Your task to perform on an android device: I wish to use Gmail to refer my friend karin.iversen@example.com to this eatery.
Image 0: 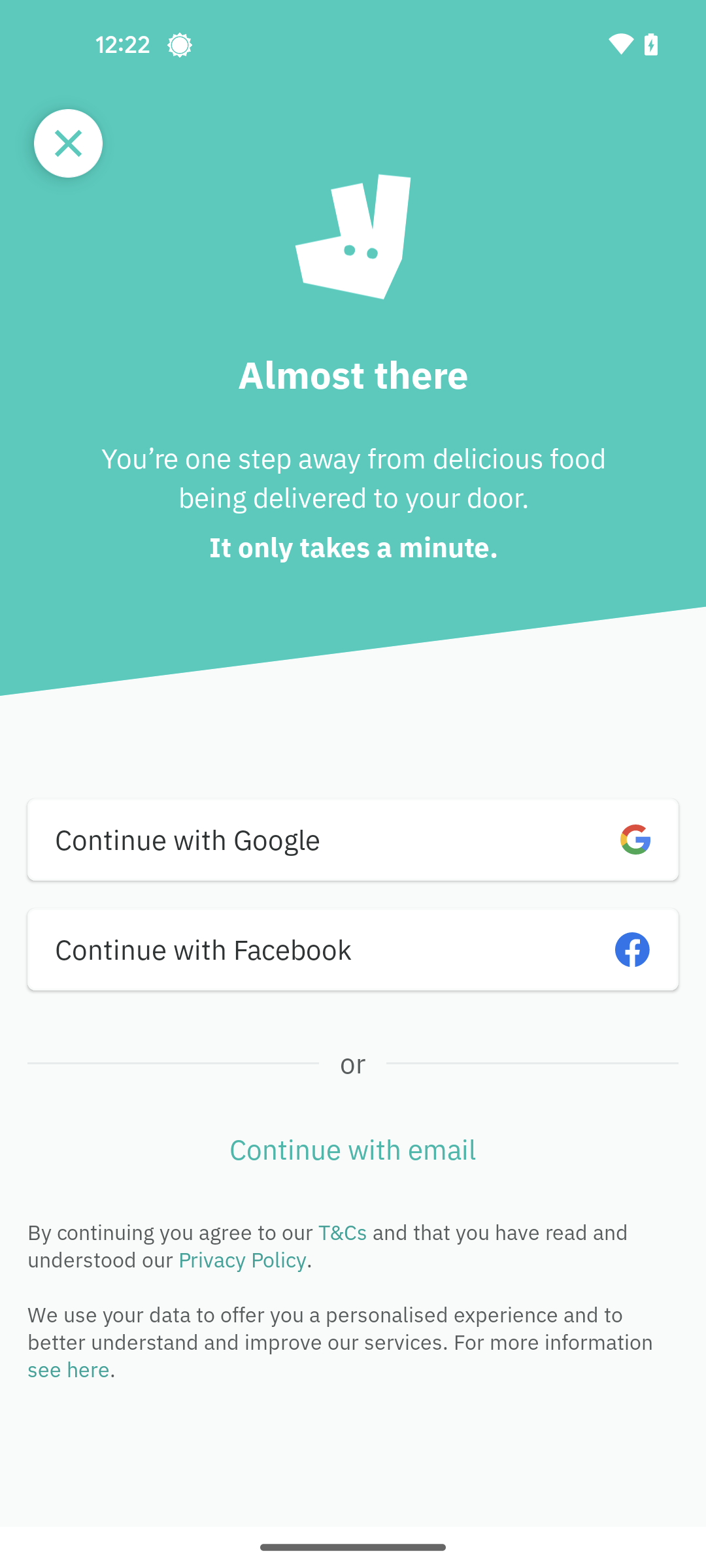
Go back to the previous page
Step 0: press back button
Image 1: 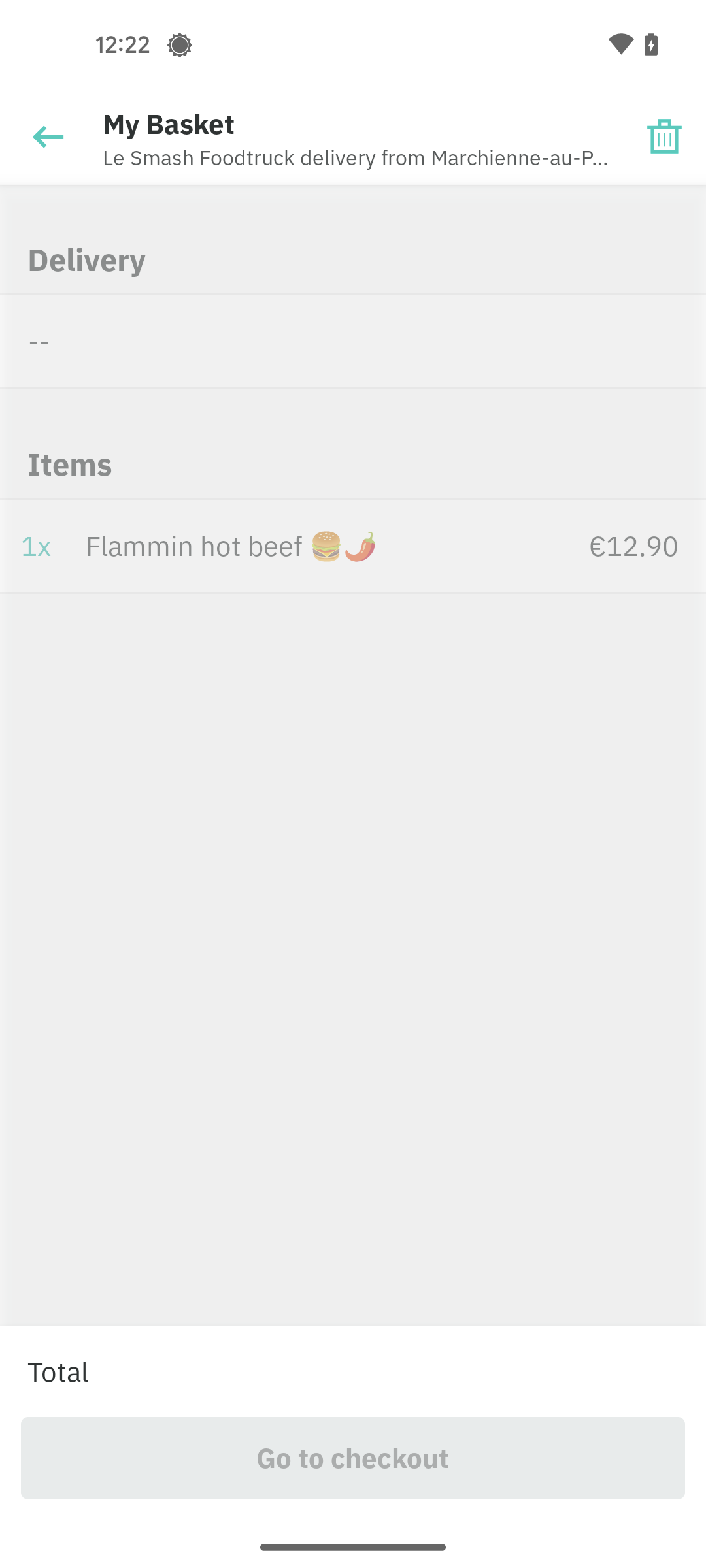
Go back to the previous page
Step 1: press back button
Image 2: 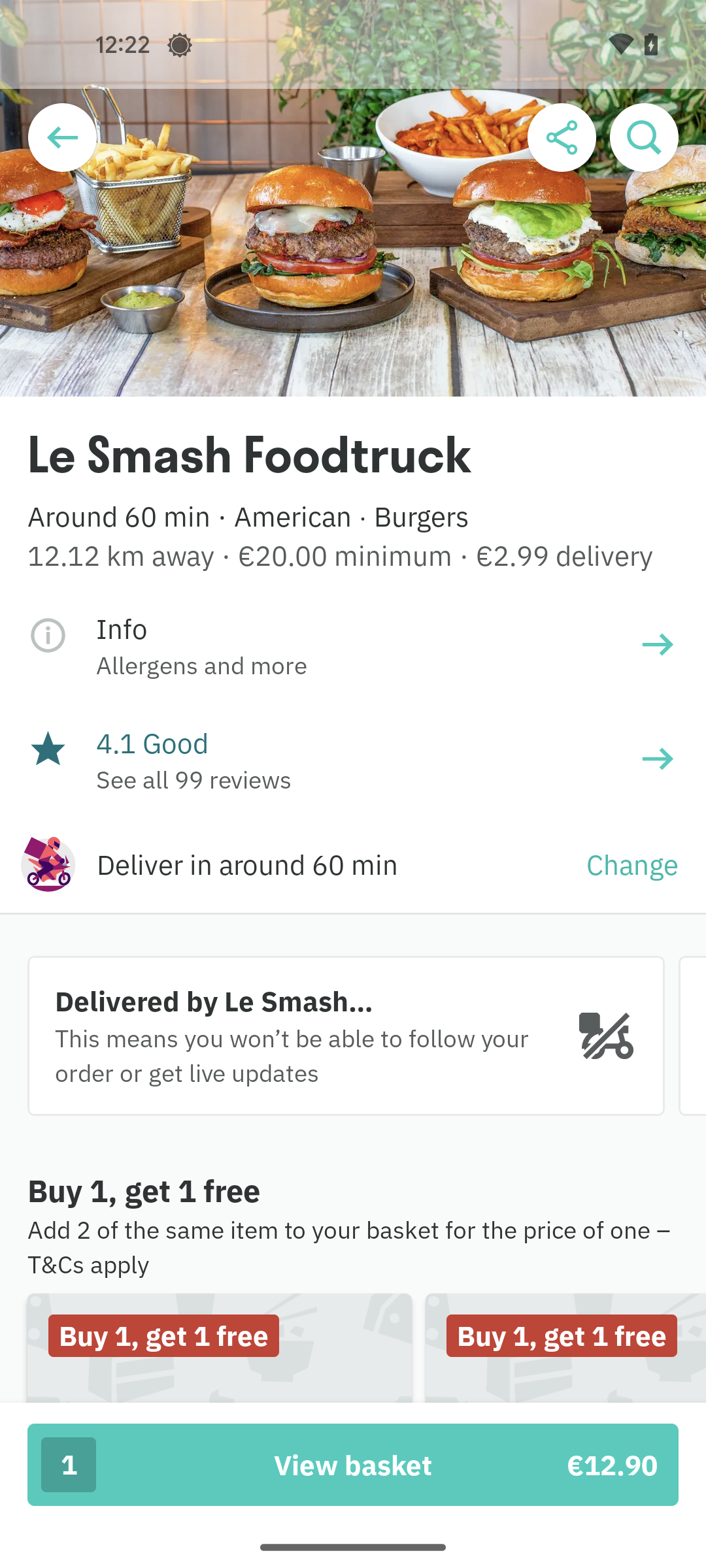
Tap on the share icon at the top of the screen
Step 2: click (562, 137)
Image 3: 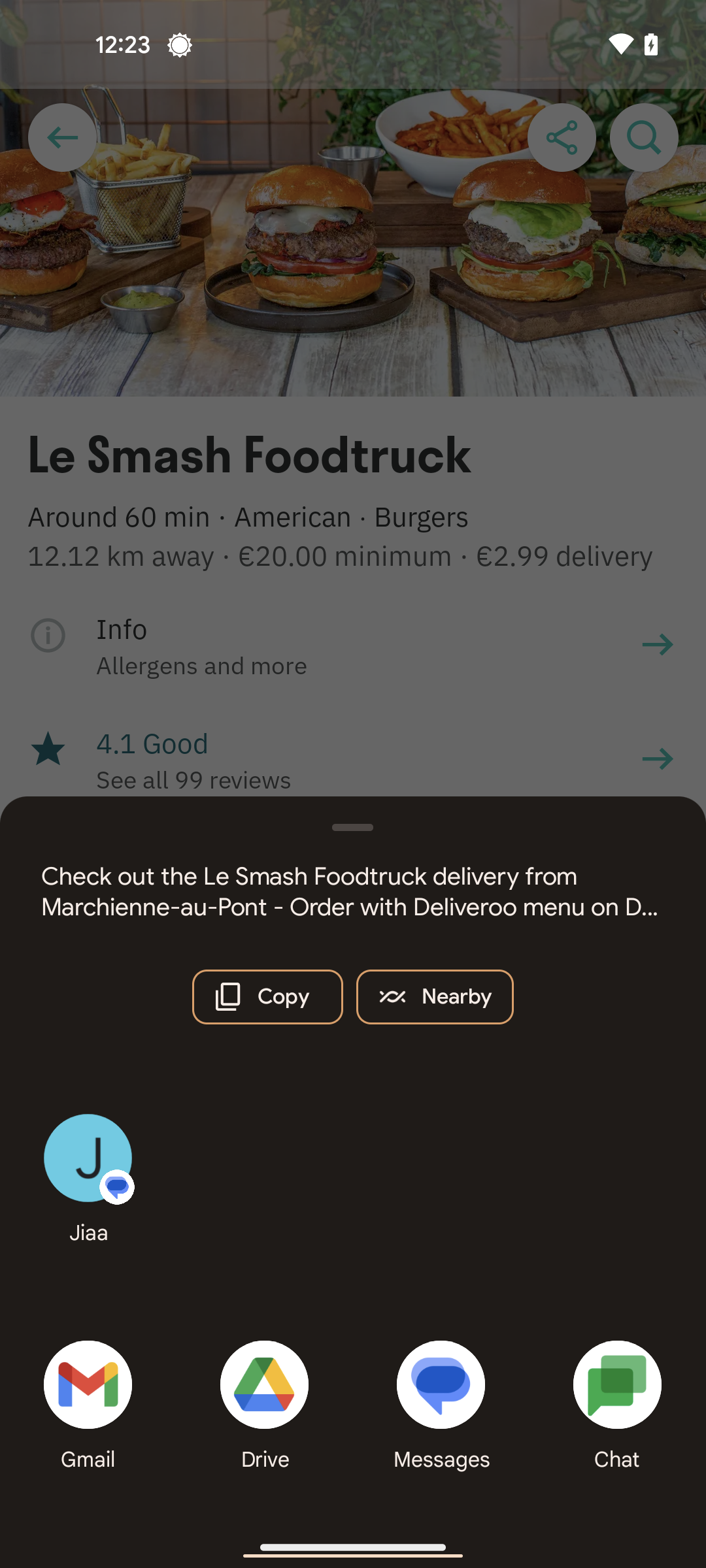
Select the gmail option at the bottom left corner of the screen
Step 3: click (87, 1384)
Image 4: 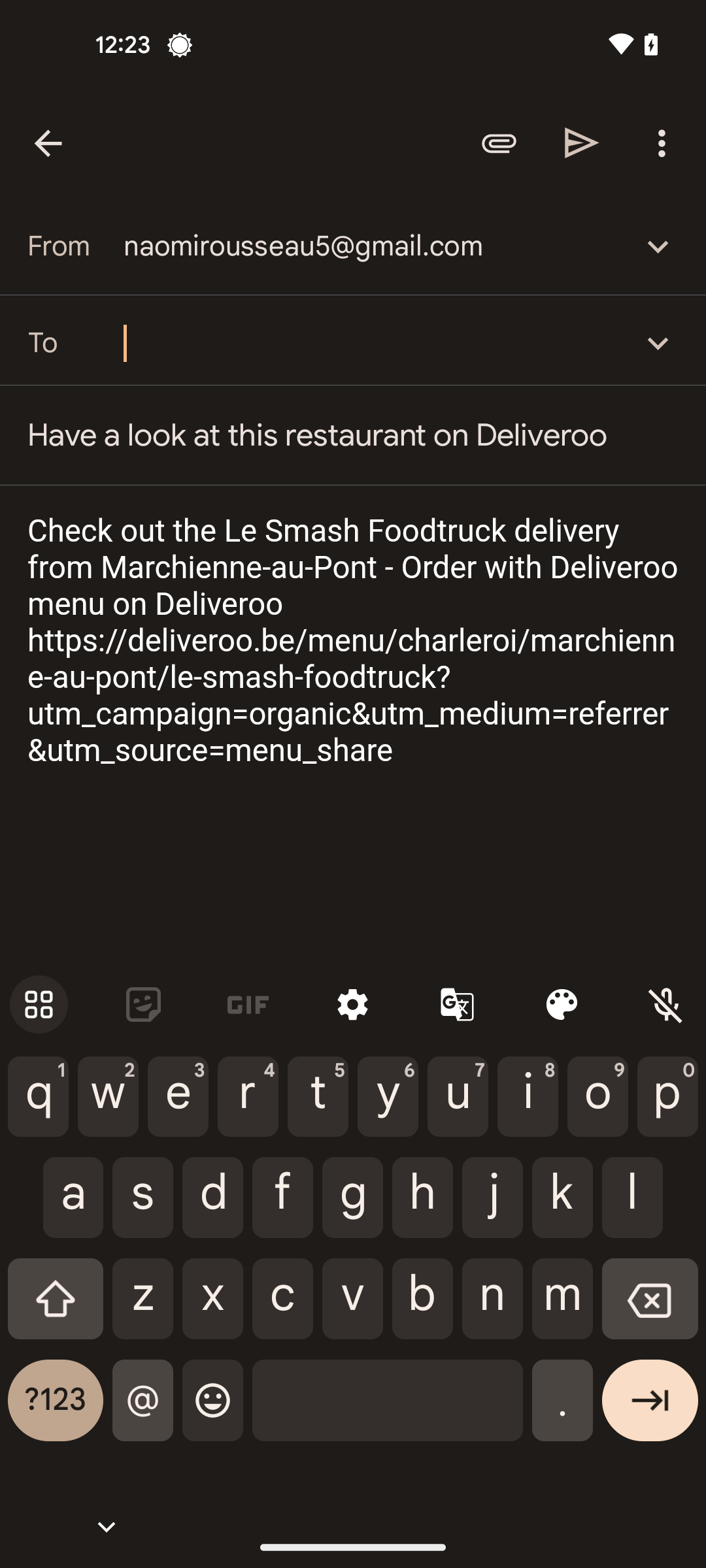
Search the karin.iversen@example.com
Step 4: type "karin.iversen@example.com"
Image 5: 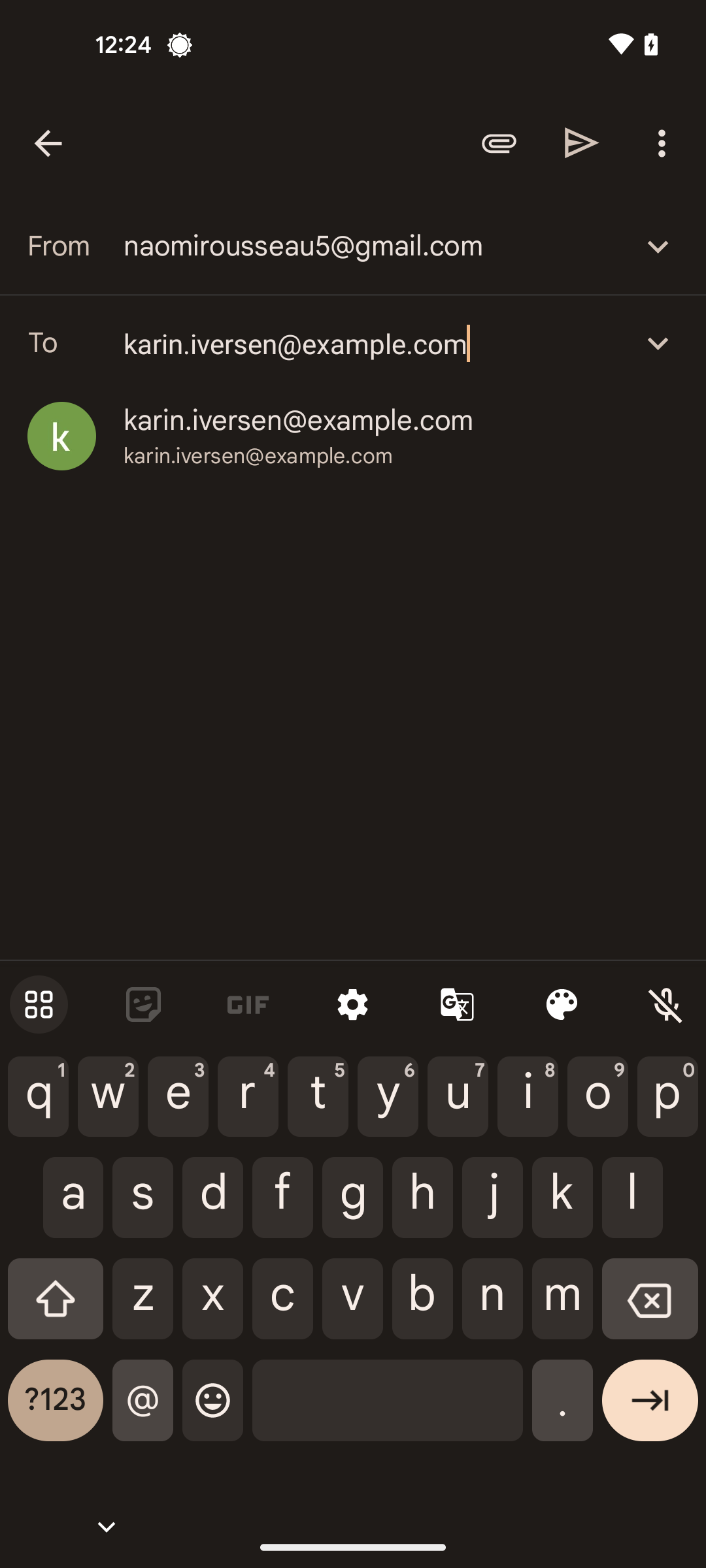
Tap on the send icon at the top right corner of the screen
Step 5: click (582, 142)